Your task to perform on an android device: Check the build number in phone settings
Image 0: 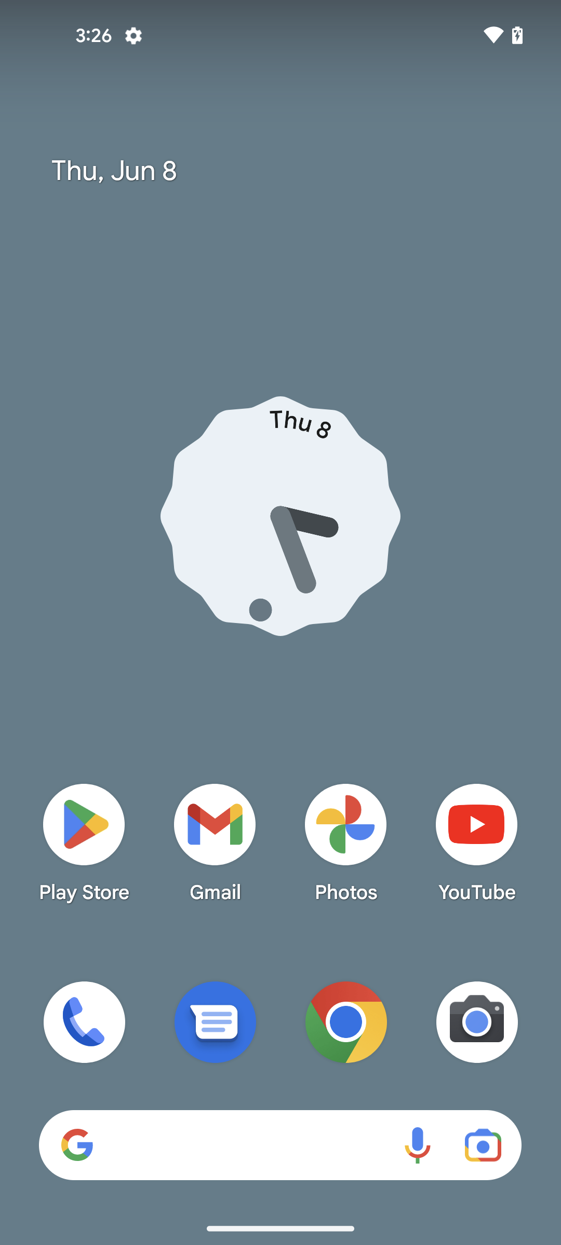
open settings
Step 0: open app "Settings"
Image 1: 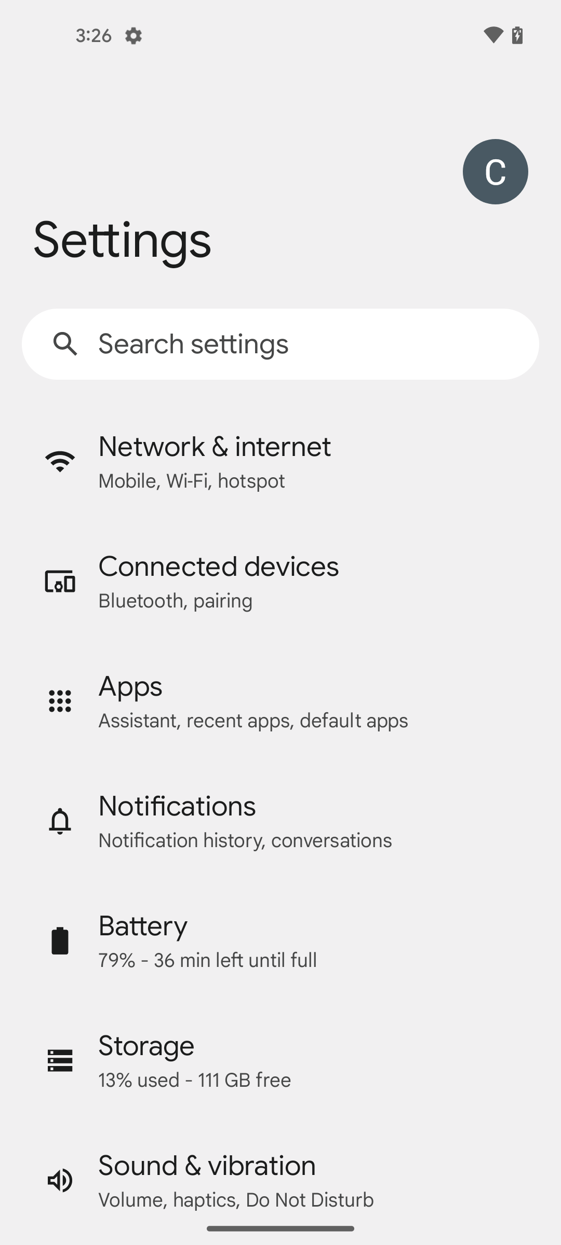
scroll down to About phone
Step 1: scroll down
Image 2: 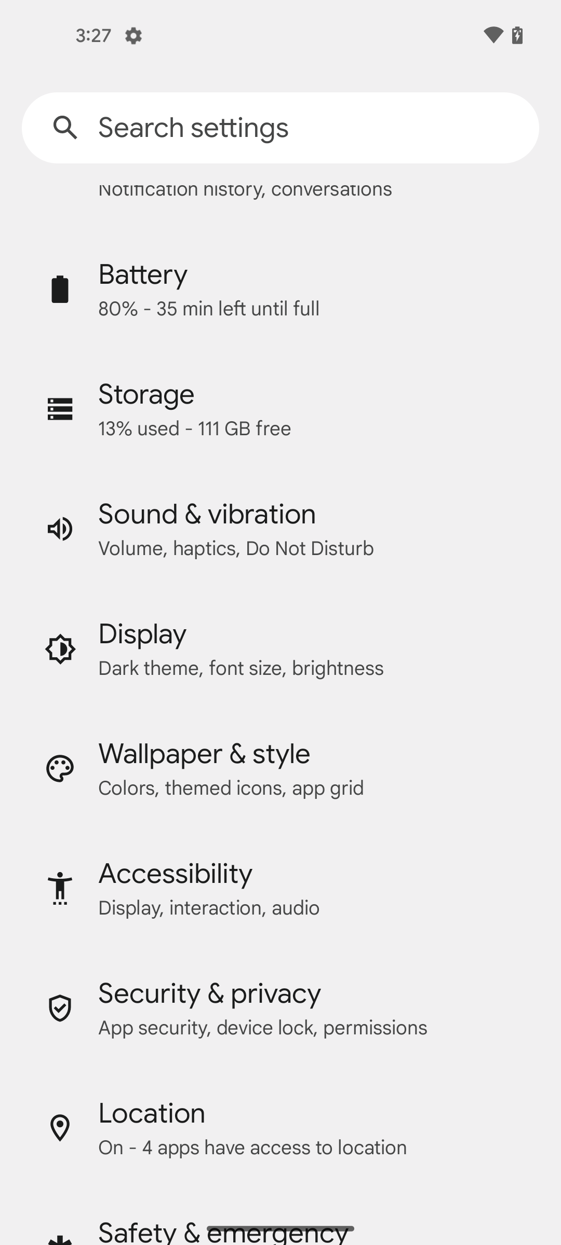
scroll down to About phone
Step 2: scroll down
Image 3: 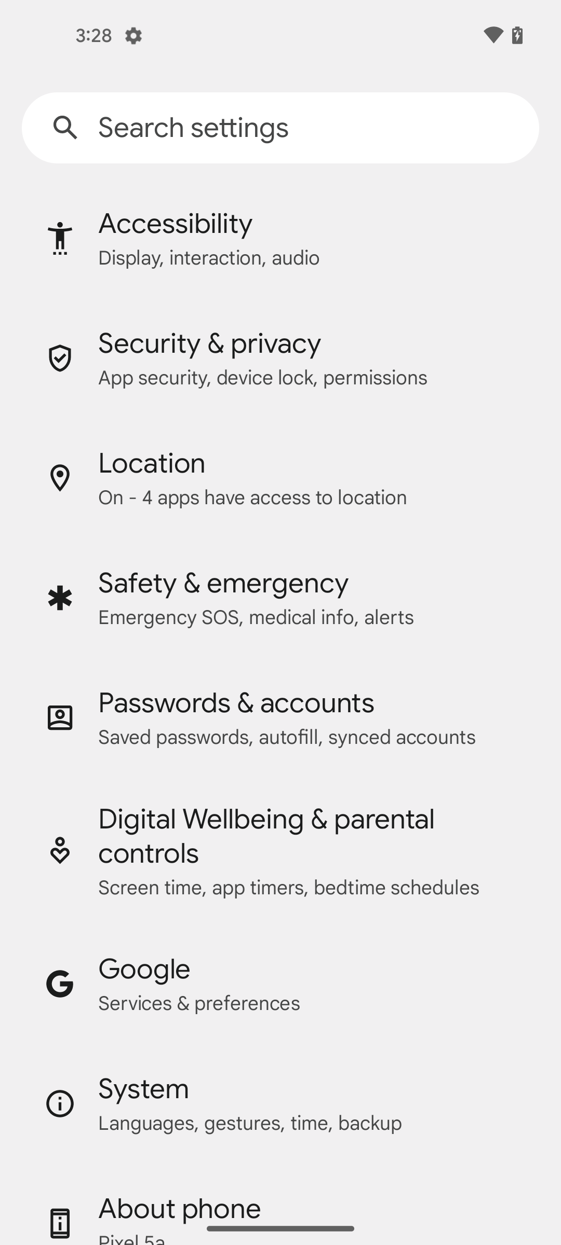
click on about phone at the bottom
Step 3: click (162, 1214)
Image 4: 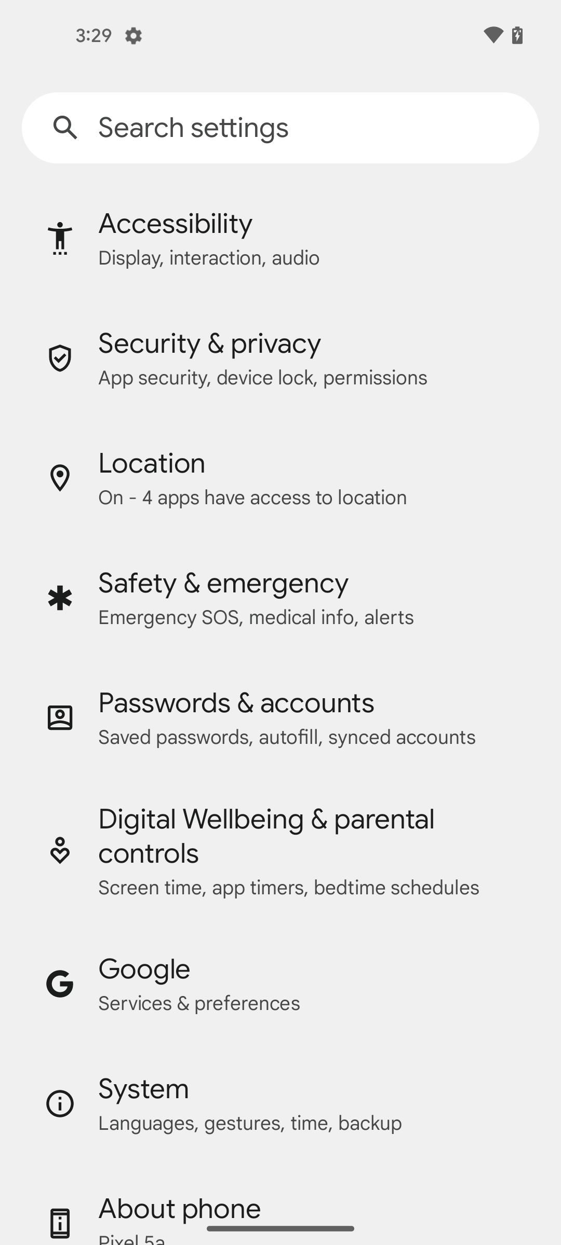
click on about phone at the bottom
Step 4: click (179, 1200)
Image 5: 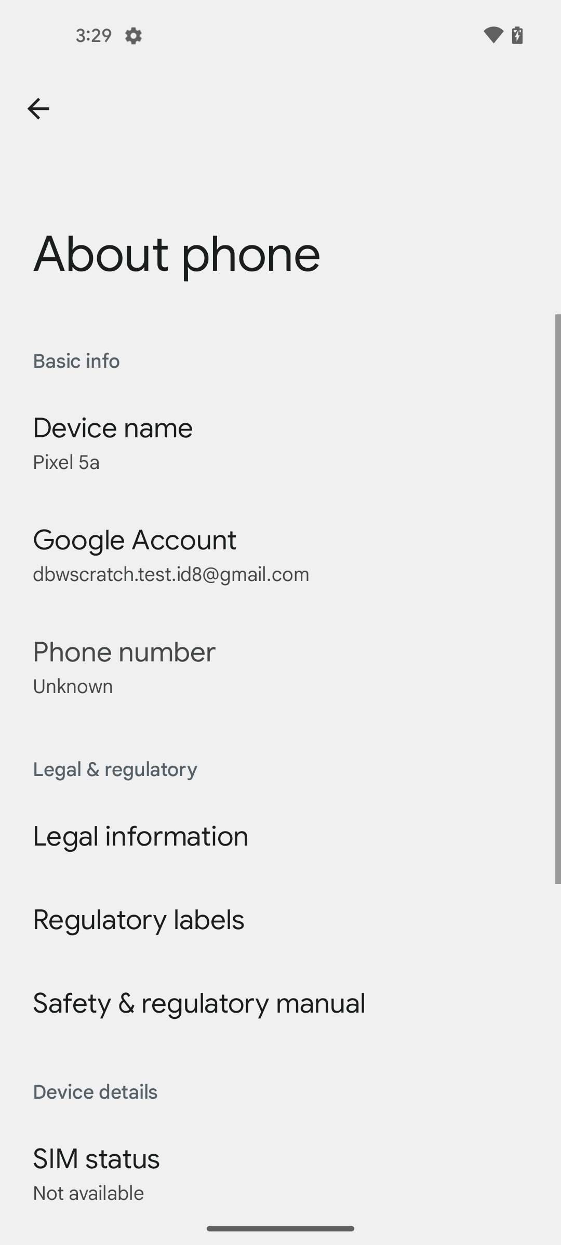
scroll down to view build number
Step 5: scroll down
Image 6: 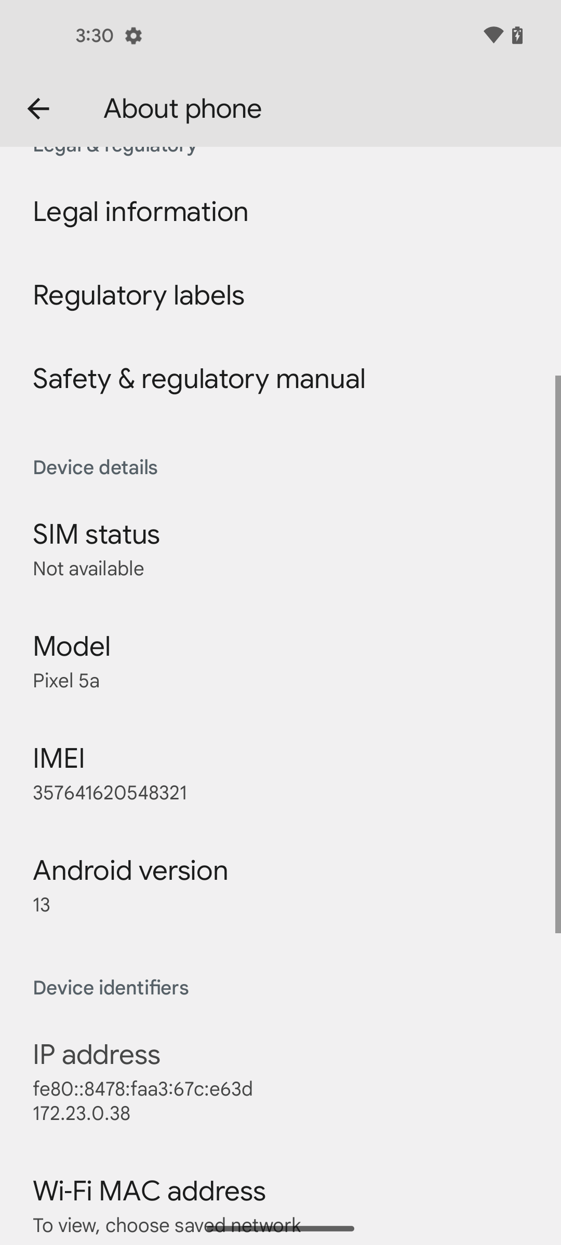
scroll down to view build number
Step 6: scroll down
Image 7: 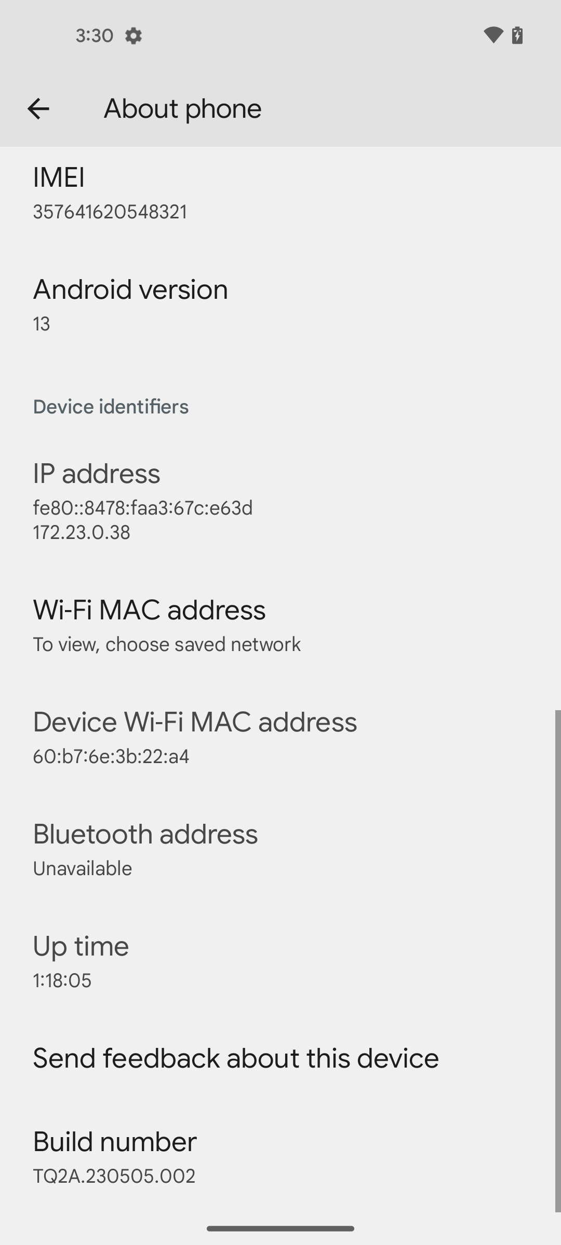
click on the build number at the bottom
Step 7: click (115, 1142)